Your task to perform on an android device: I just returned to Belgium from a trip to London last month. My aim is to exchange 2000 British pounds into euros.Turn the 2000 British pounds into euros by using the XE app.
Image 0: 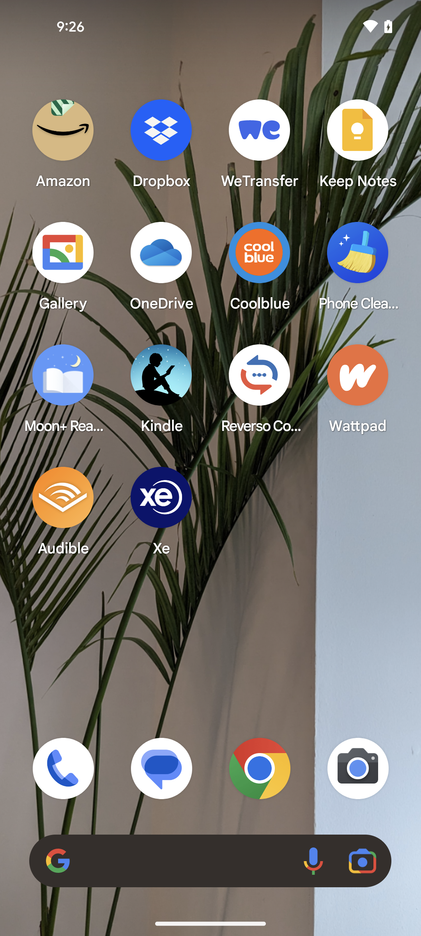
Open the xe app
Step 0: open app "Xe"
Image 1: 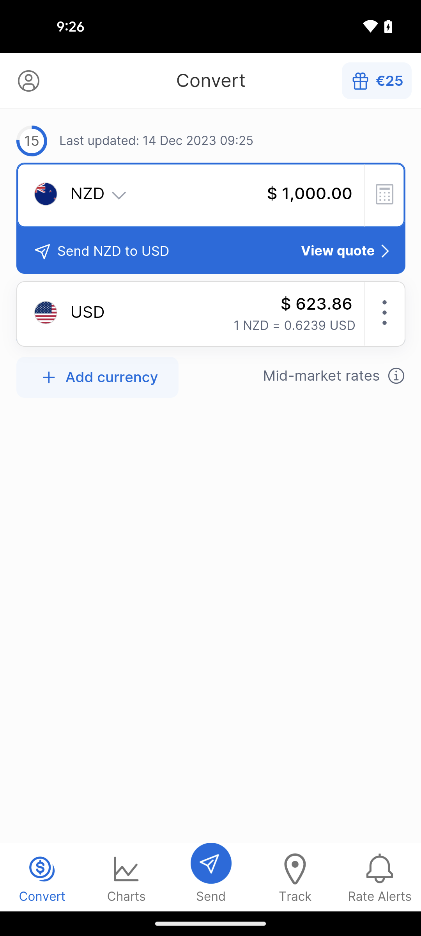
Click on the NZD dropper icon
Step 1: click (211, 195)
Image 2: 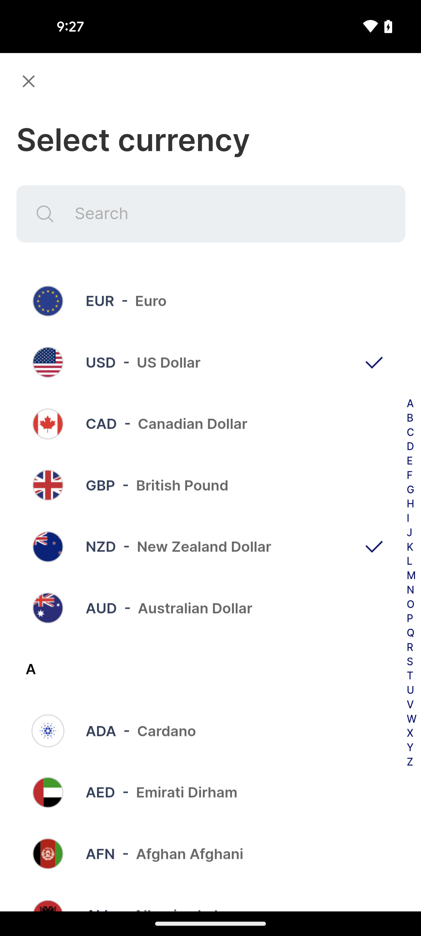
Select the GBP British pound option
Step 2: click (210, 484)
Image 3: 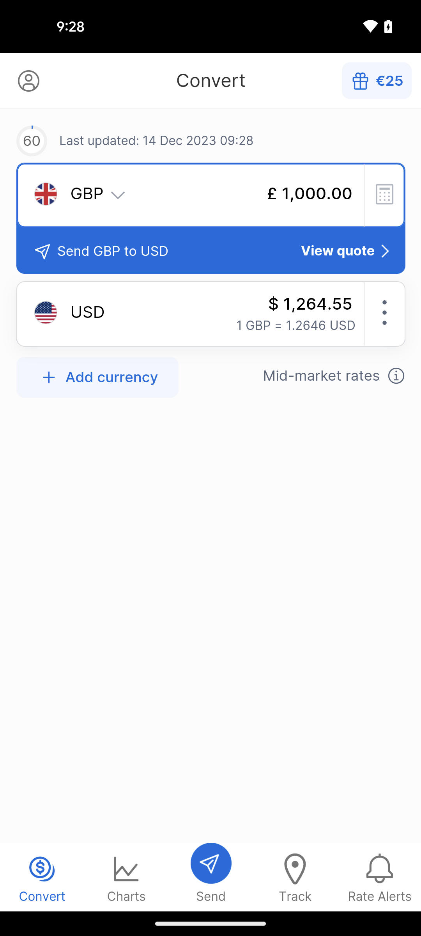
Tap on the USD option
Step 3: click (211, 319)
Image 4: 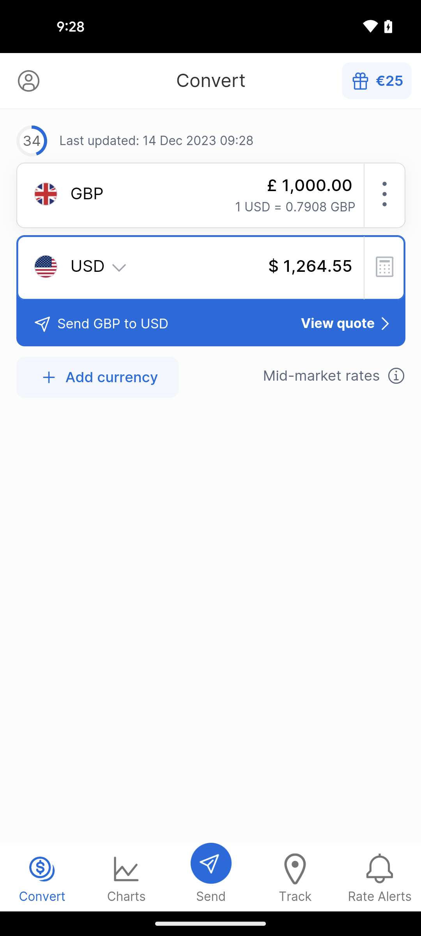
Select the dropper icon of USD
Step 4: click (211, 268)
Image 5: 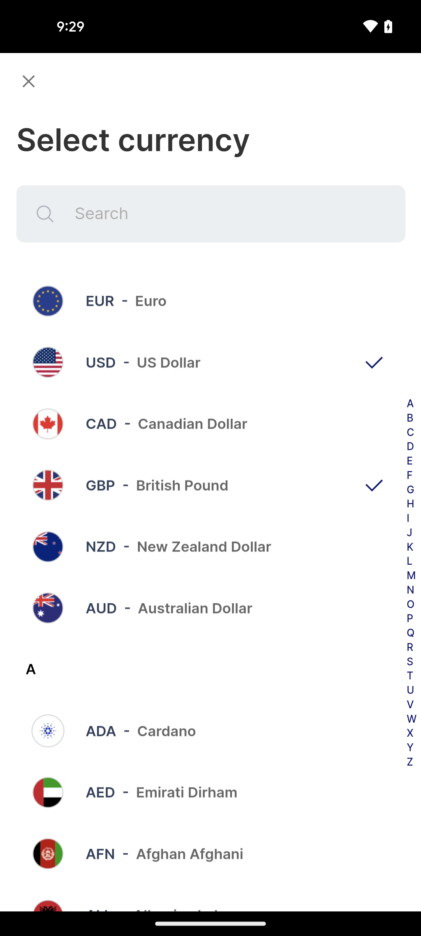
Click on the Euro option
Step 5: click (210, 301)